Your task to perform on an android device: I want to search for a standing desk for my father as a gift on their anniversary on 25th of November from the Urban Ladder app.
Image 0: 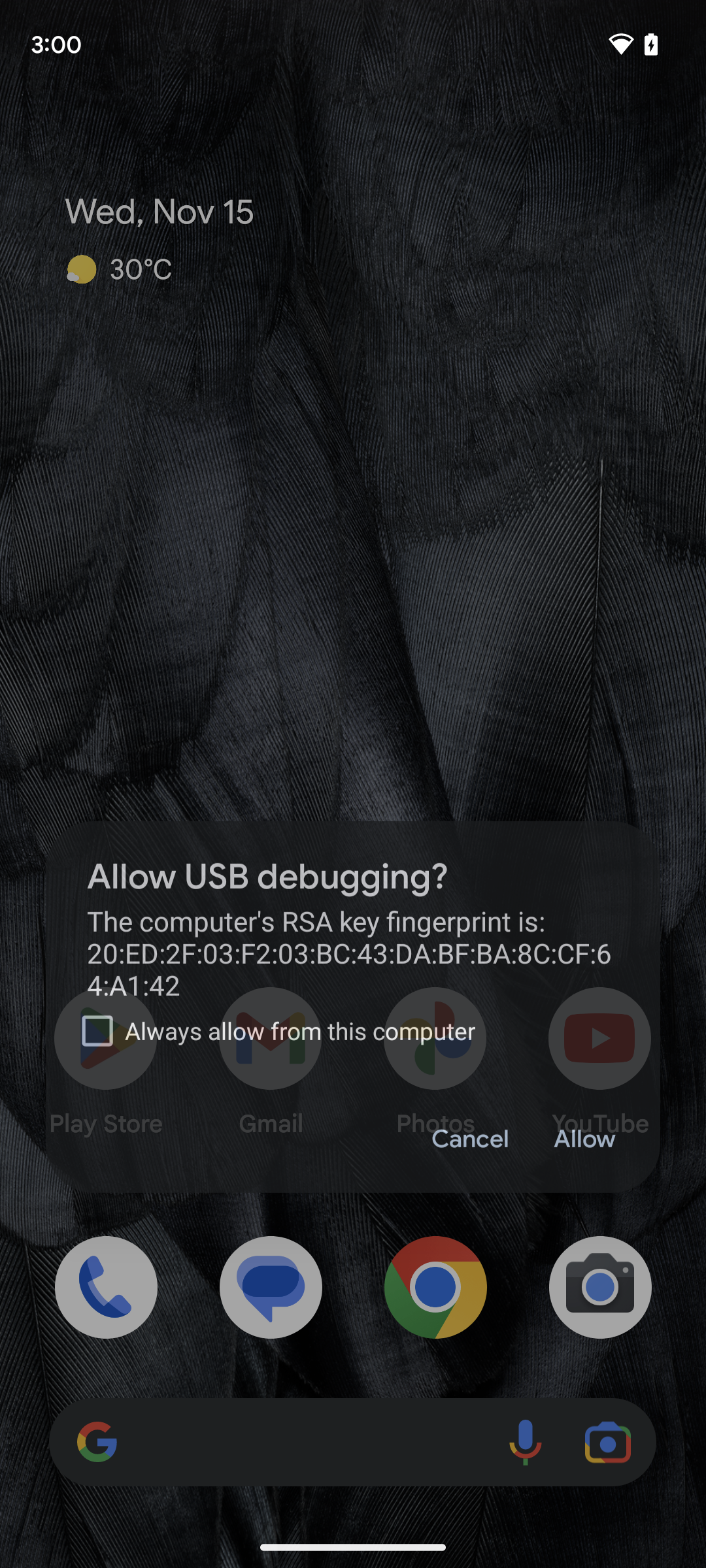
Step 0: wait
Image 1: 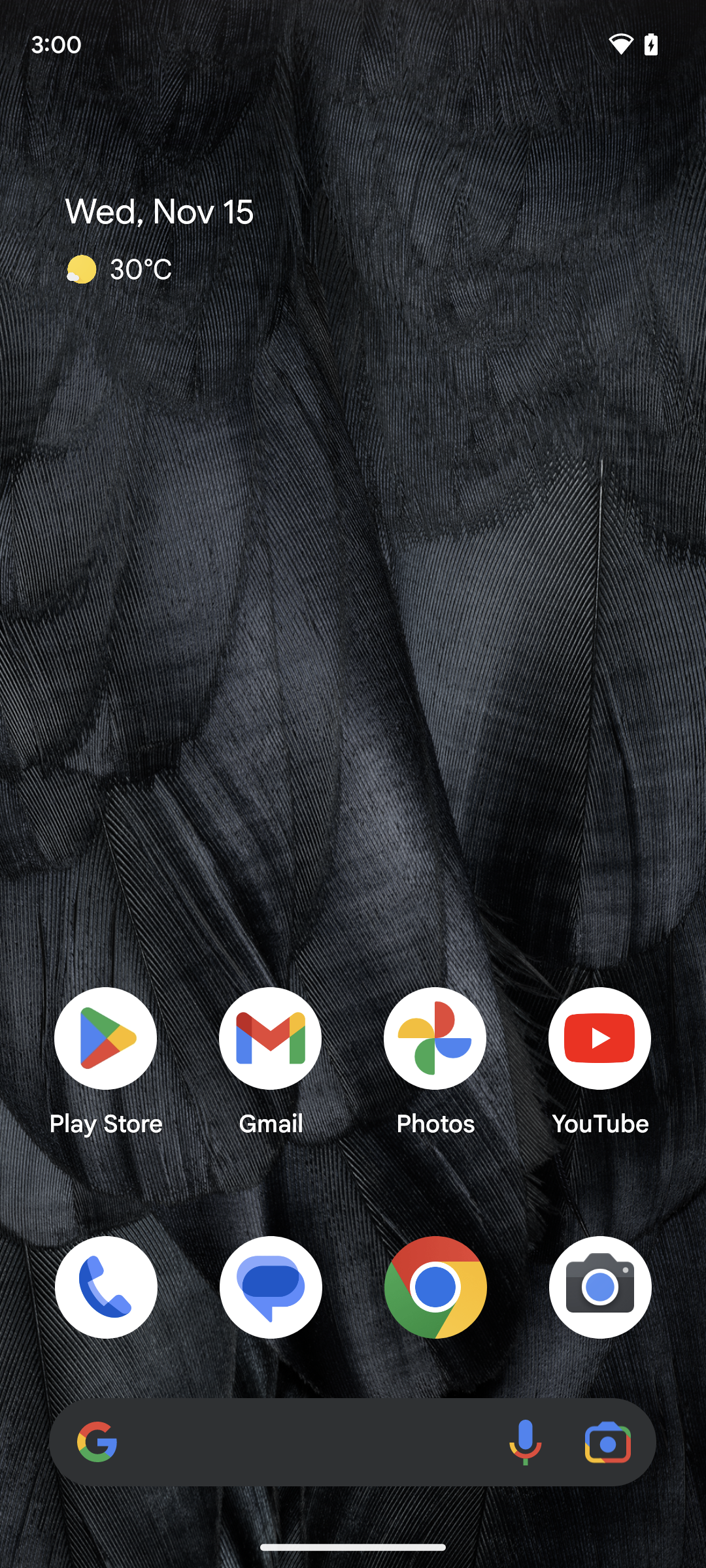
Open the Urban Ladder app.
Step 1: open app "Urban Ladder"
Image 3: 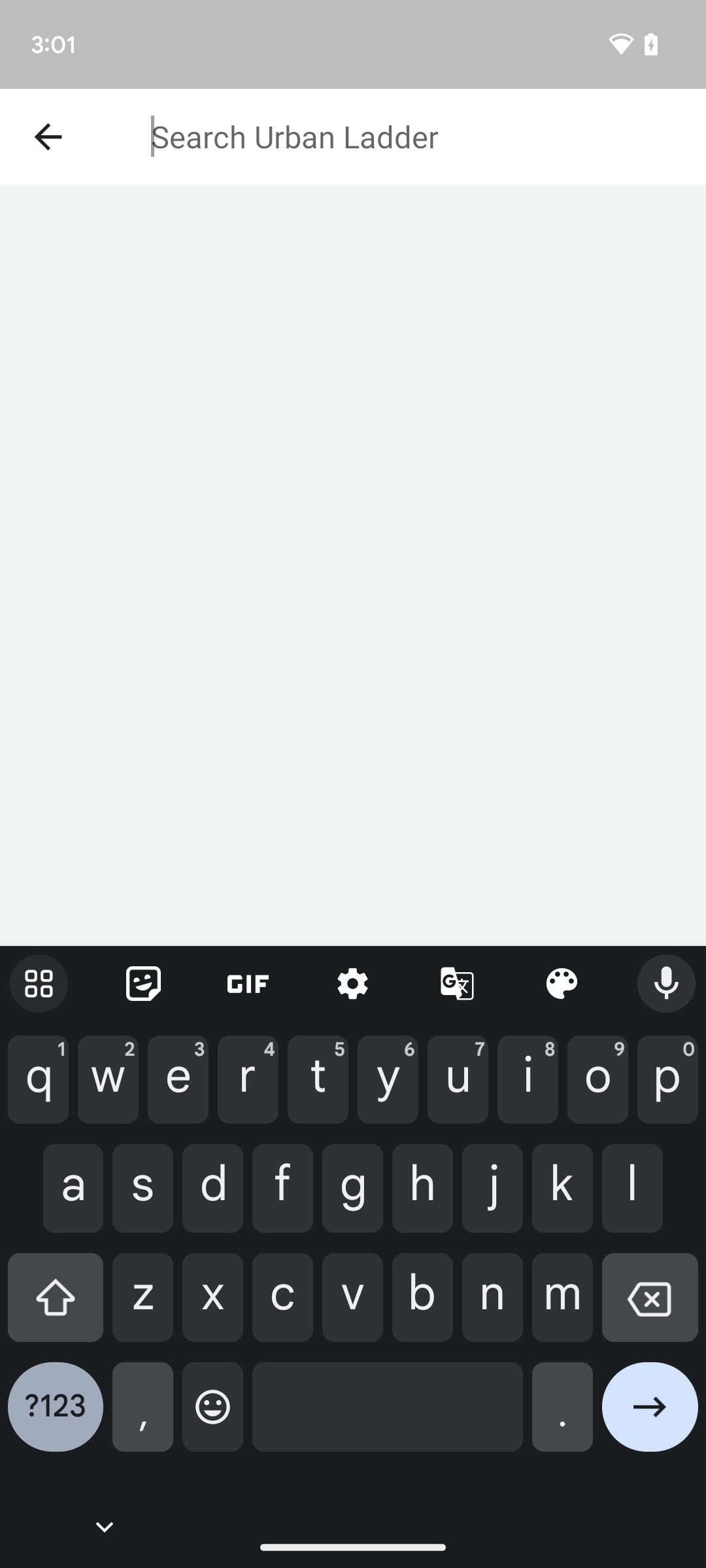
Type Standing Desk in the search bar.
Step 3: type "Standing Desk"
Image 4: 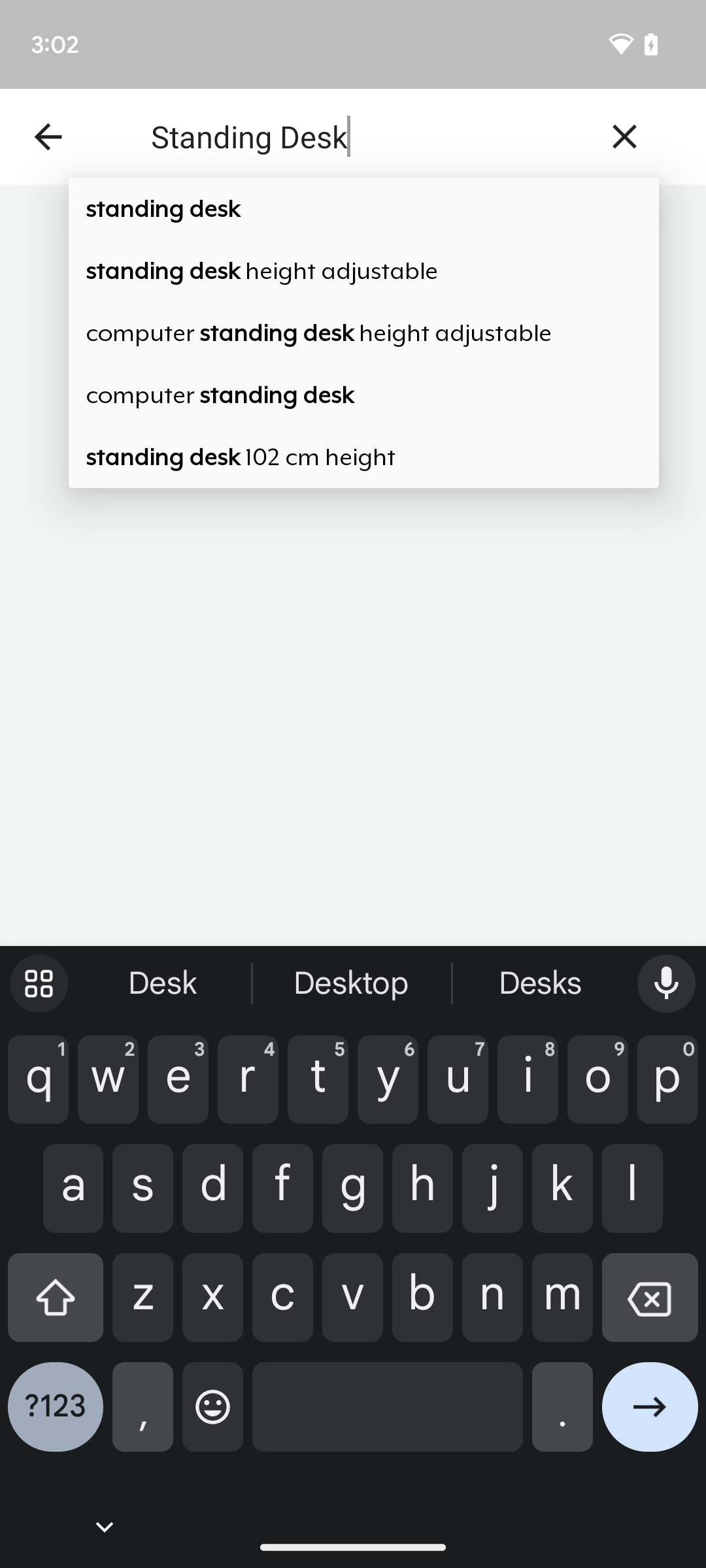
Click on the first suggestion.
Step 4: click (363, 208)
Image 5: 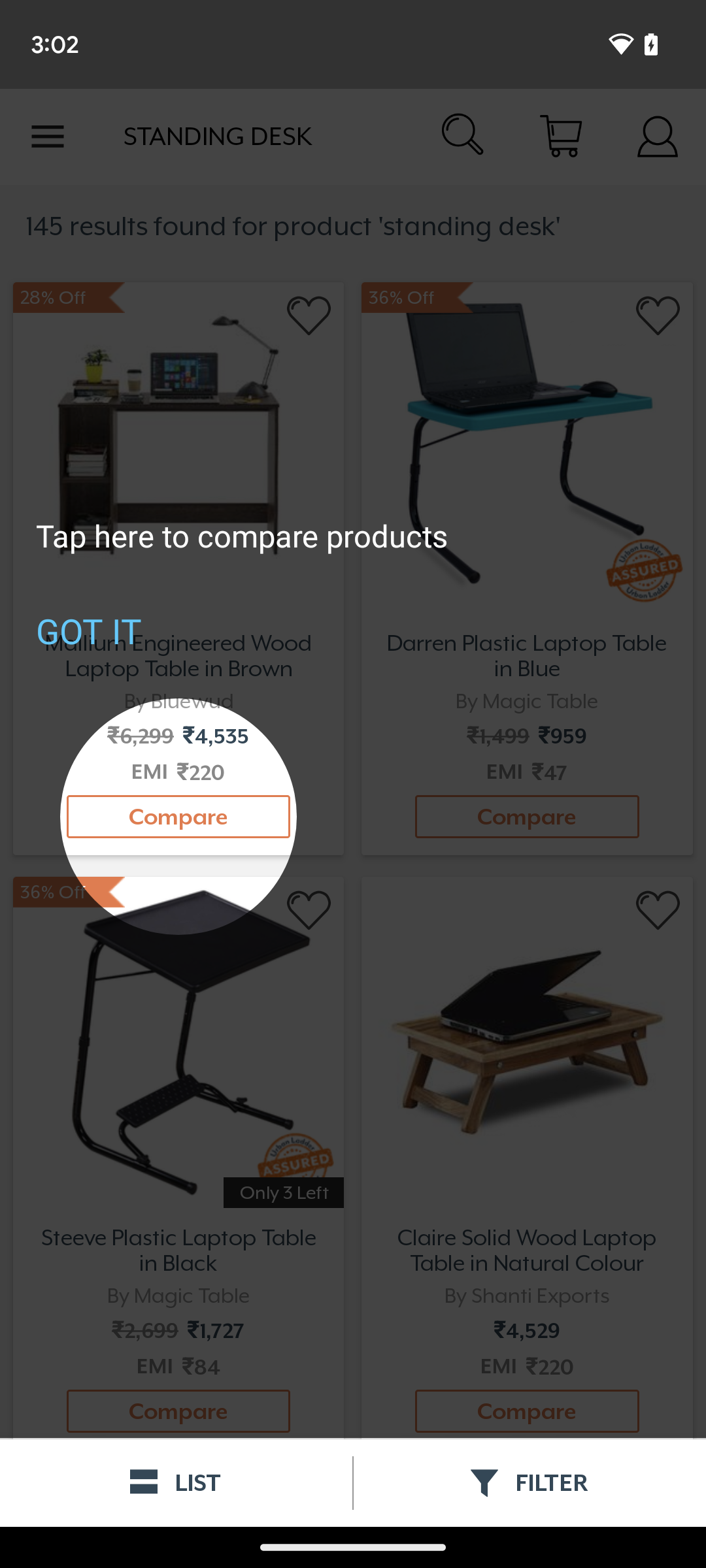
Click on the first suggestion.
Step 5: wait